Your task to perform on an android device: I want to save the phone number (112 720 1234) of my friend Amelia Miller in my Contacts app.
Image 0: 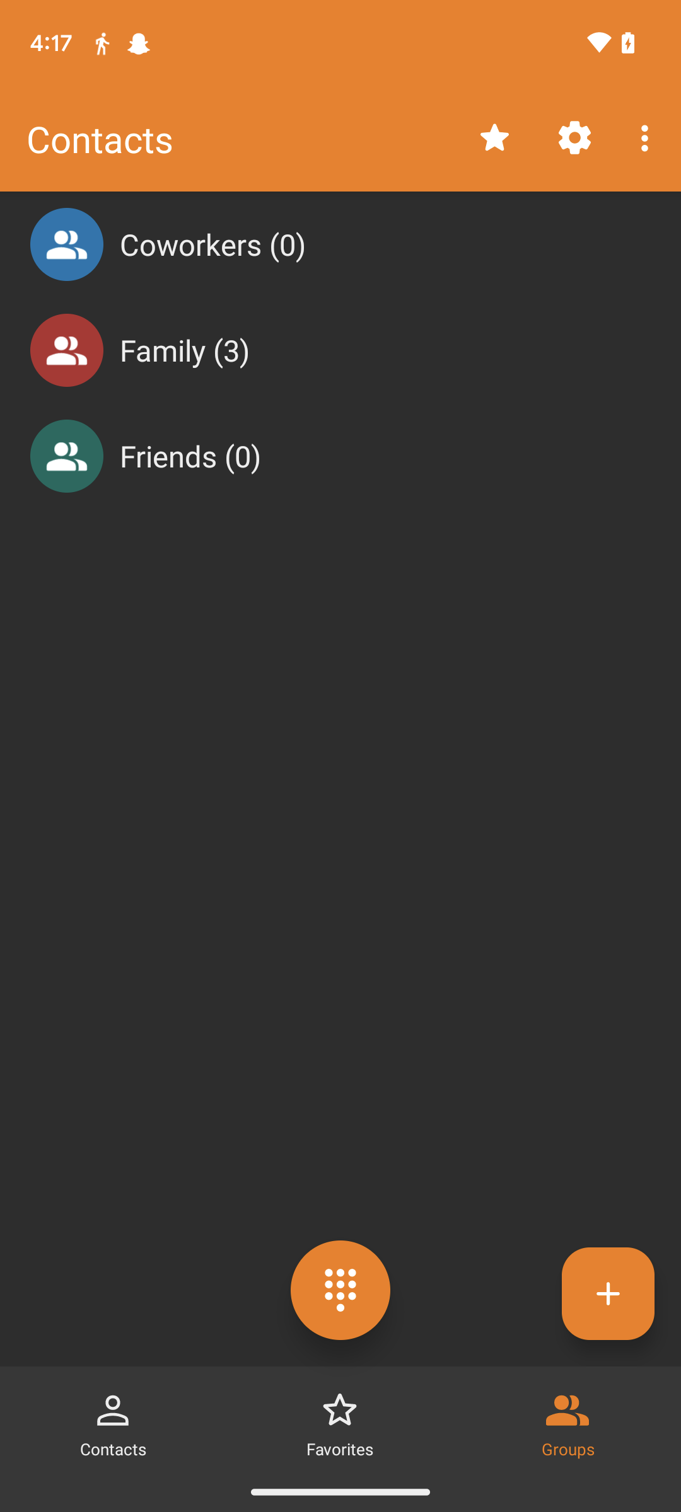
Go back to the home screen of the device.
Step 0: press back button
Image 1: 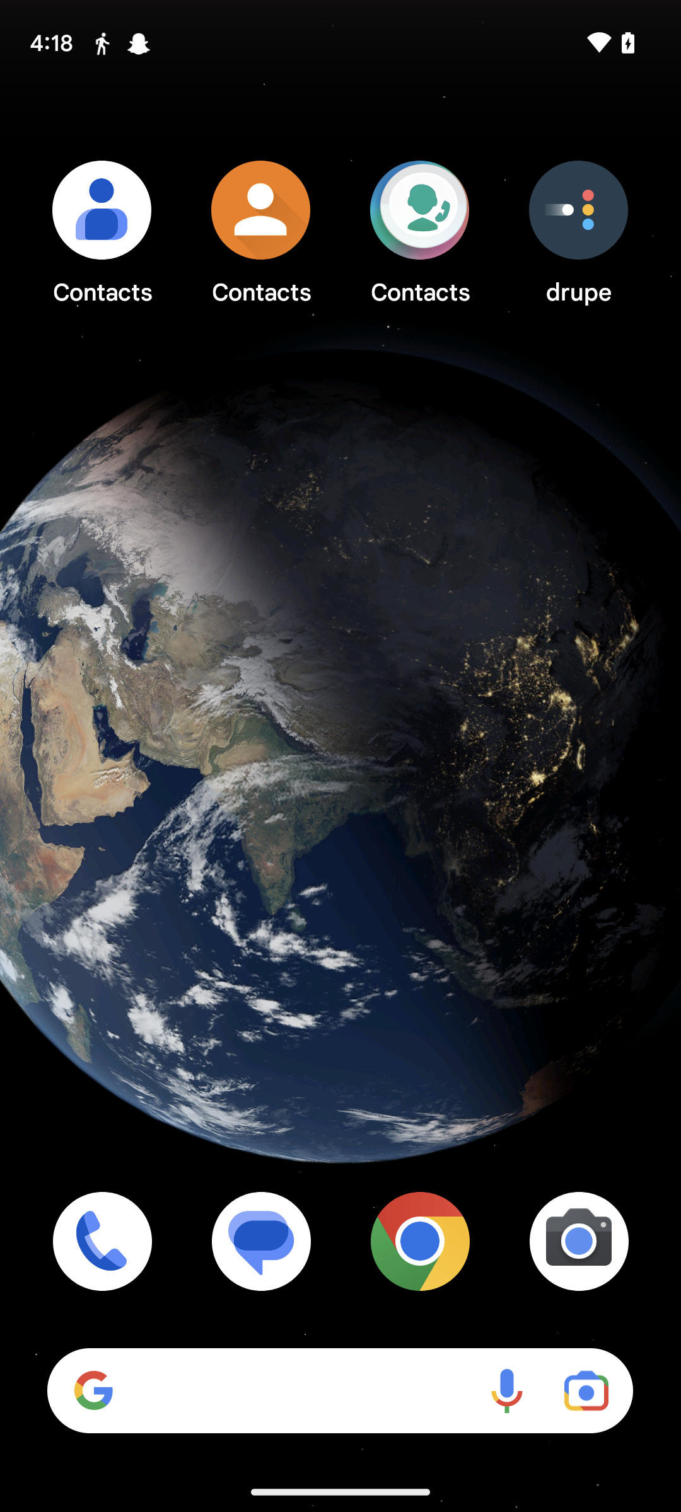
Open the 3rd app of Contacts on the screen.
Step 1: click (420, 231)
Image 2: 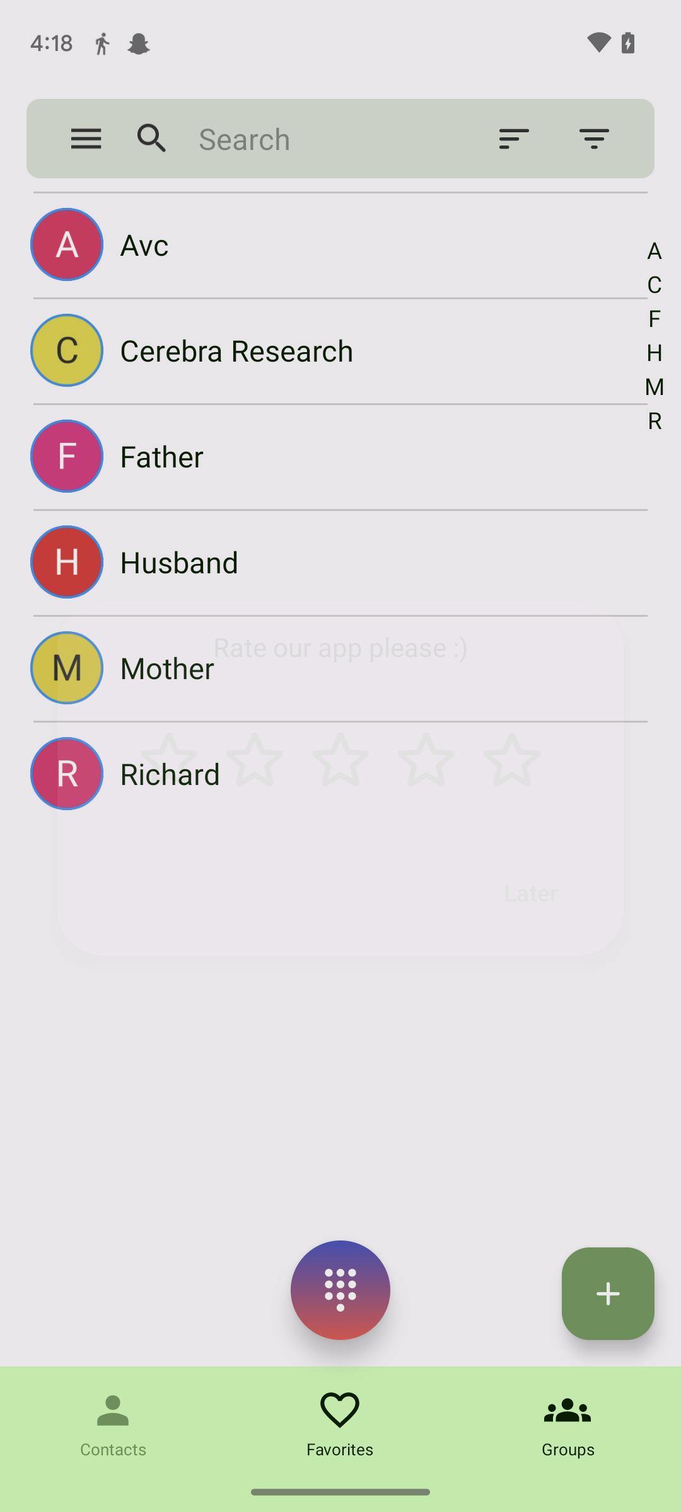
Open the 3rd app of Contacts on the screen.
Step 2: wait
Image 3: 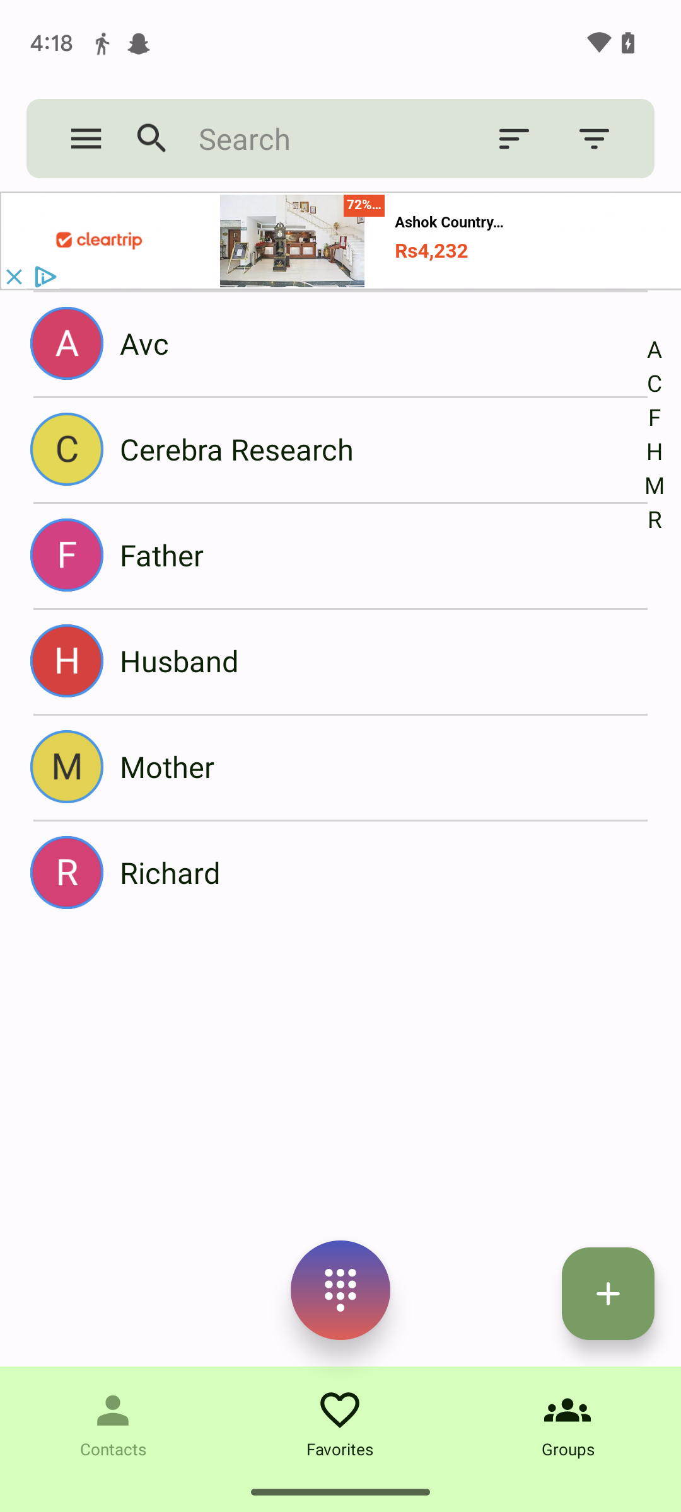
Click on the + icon at the bottom right of the screen.
Step 3: click (608, 1293)
Image 4: 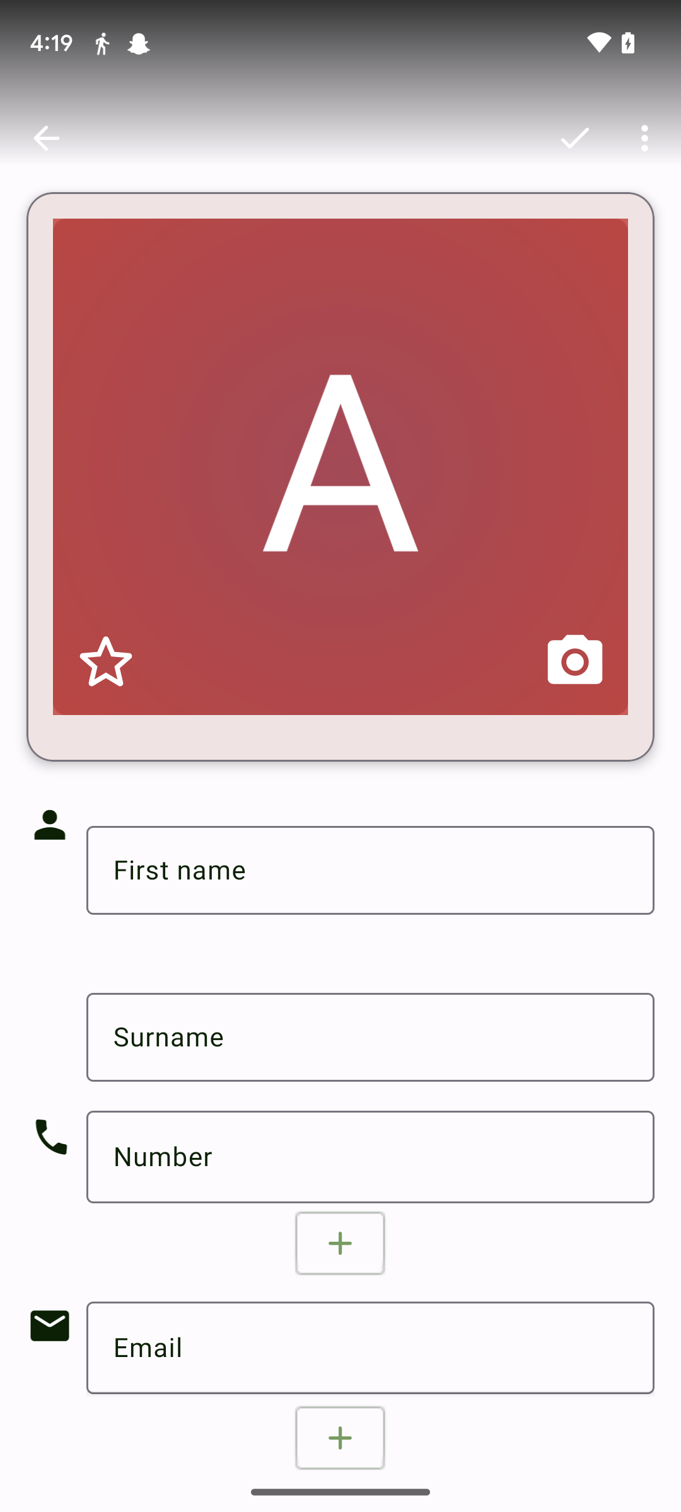
Click on the first name tab.
Step 4: click (370, 870)
Image 5: 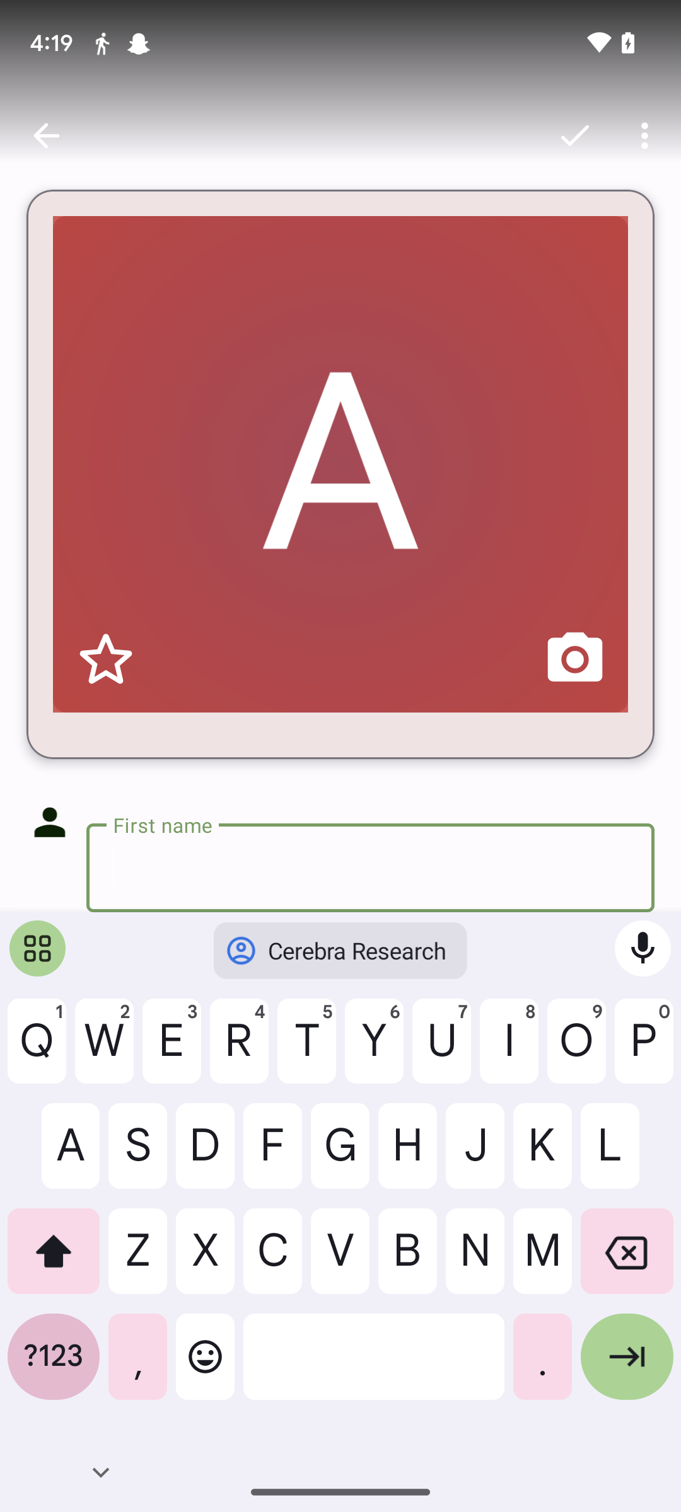
Type in Amelia.
Step 5: type "Amelia"
Image 6: 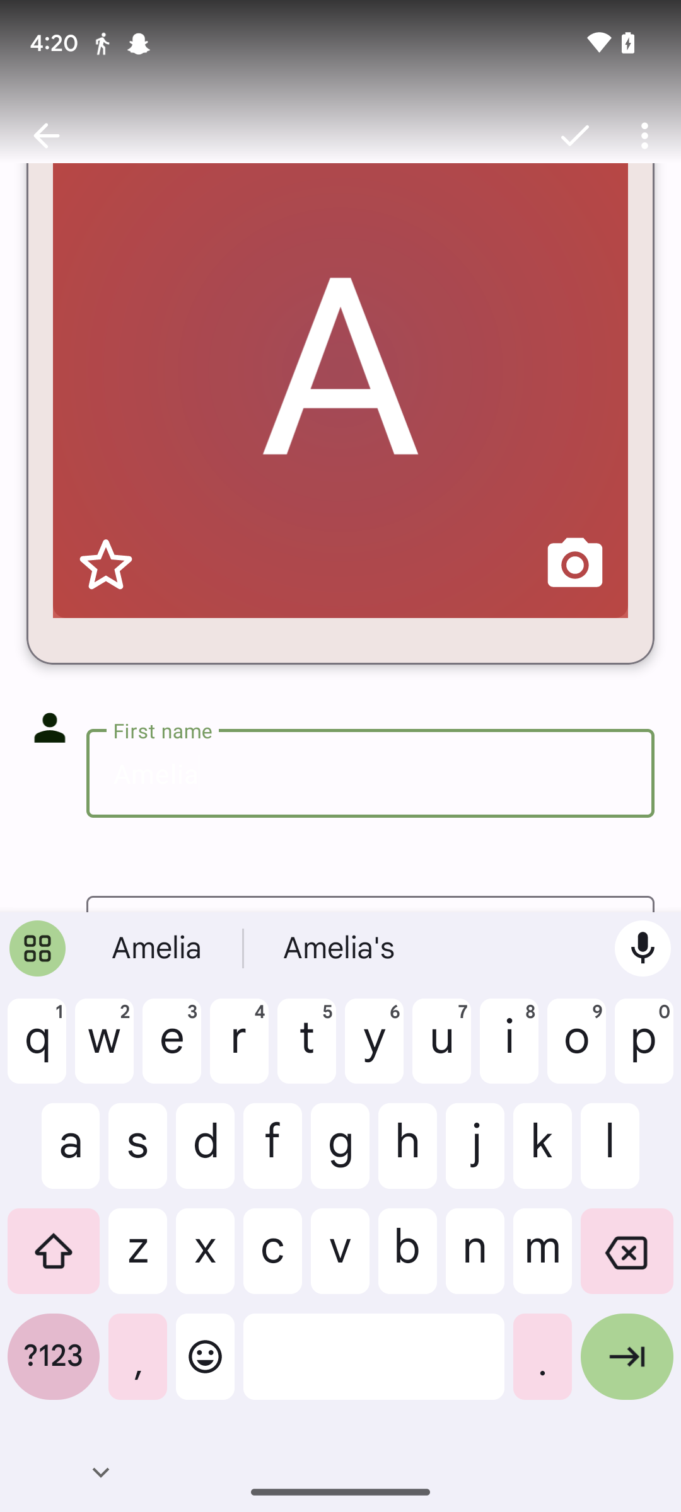
Type in Amelia.
Step 6: wait
Image 7: 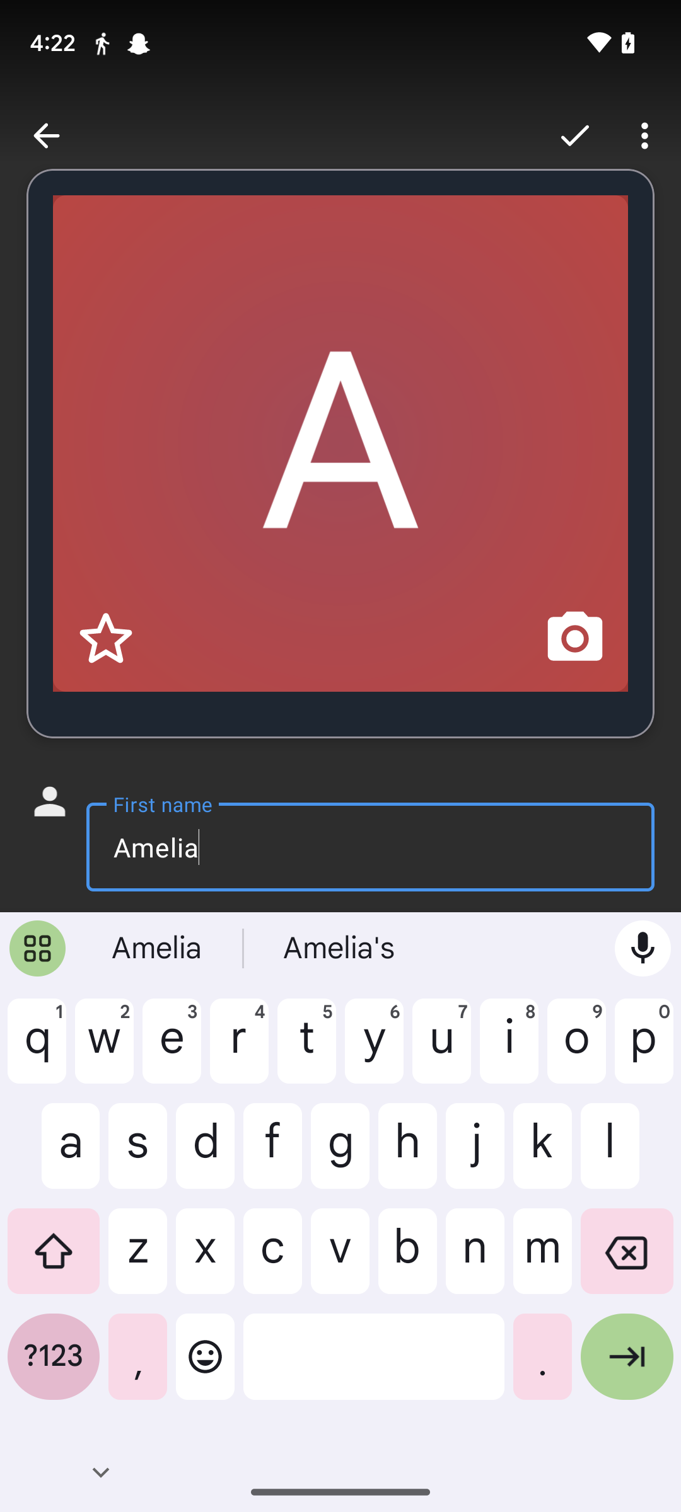
Scroll up on the screen.
Step 7: scroll down
Image 8: 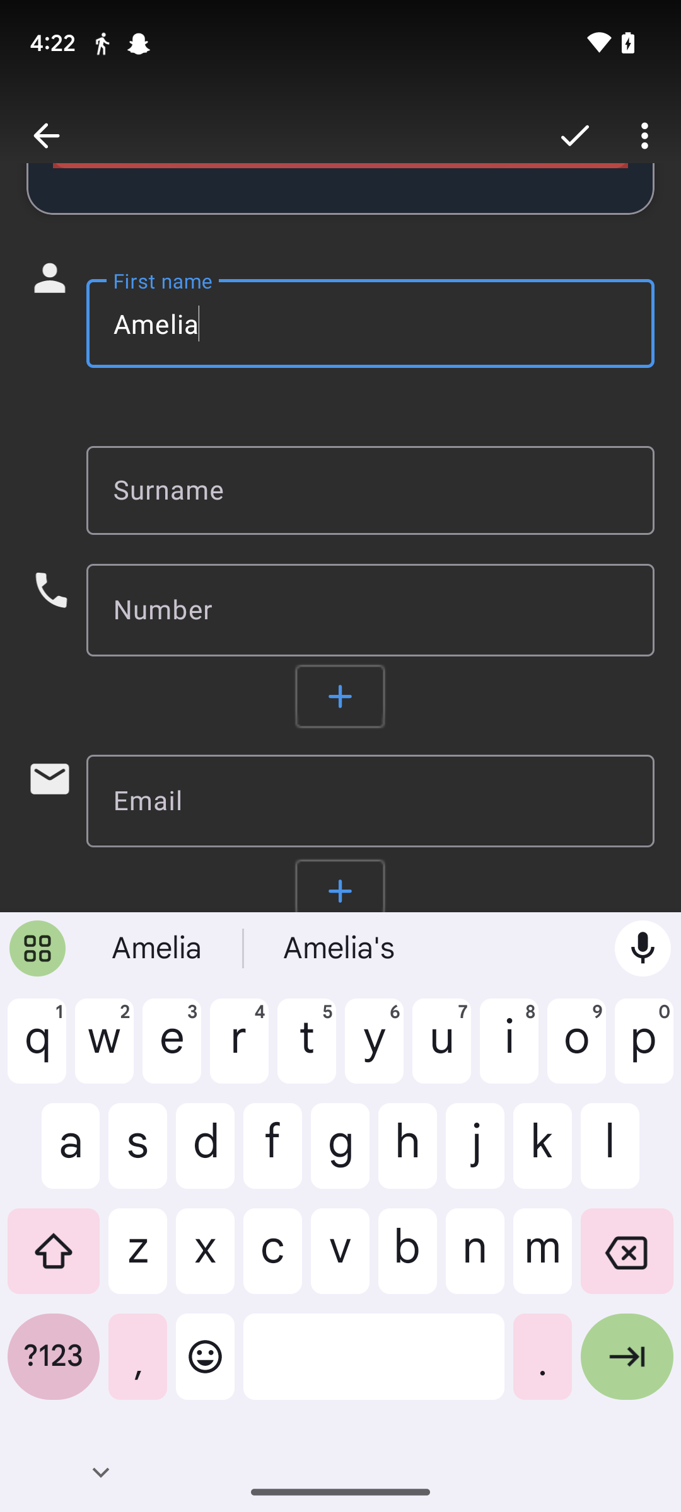
Click on the Surname tab.
Step 8: click (370, 490)
Image 9: 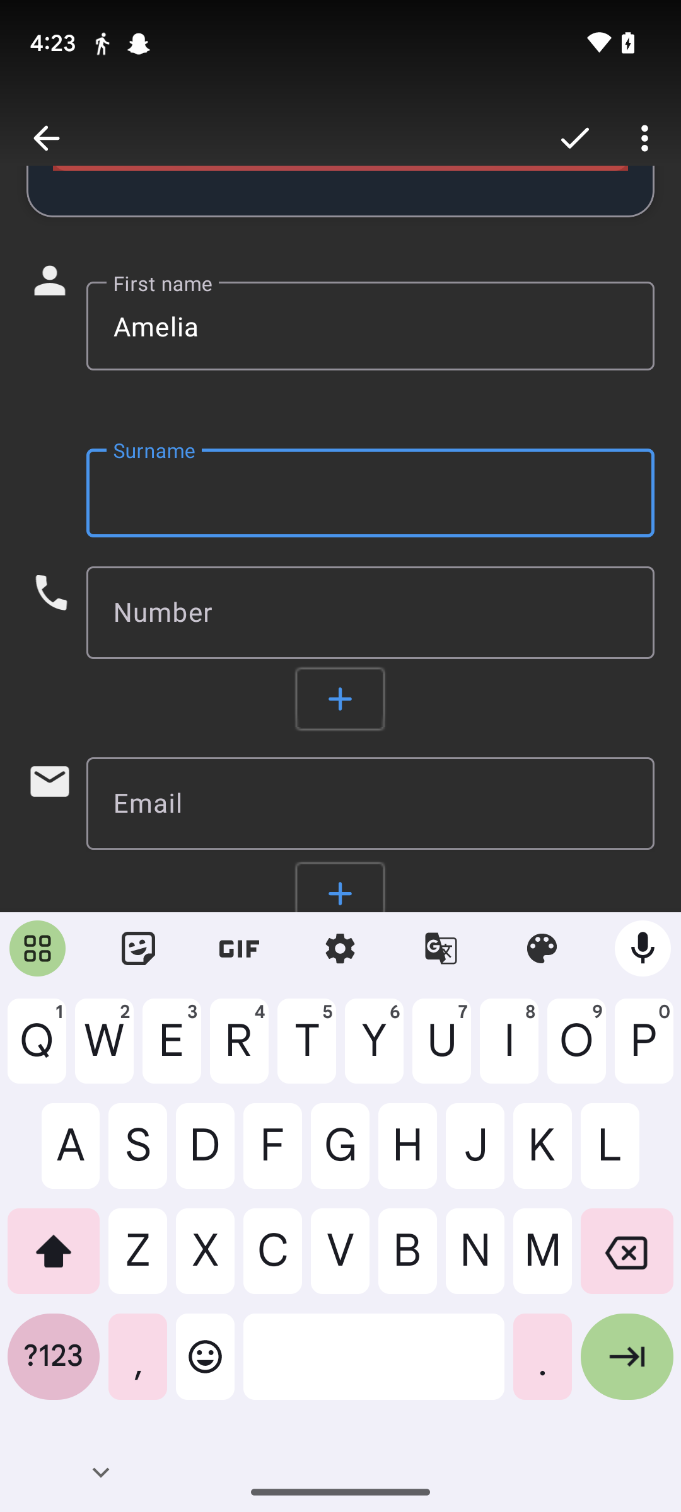
Type in Miller.
Step 9: type "Miller"
Image 12: 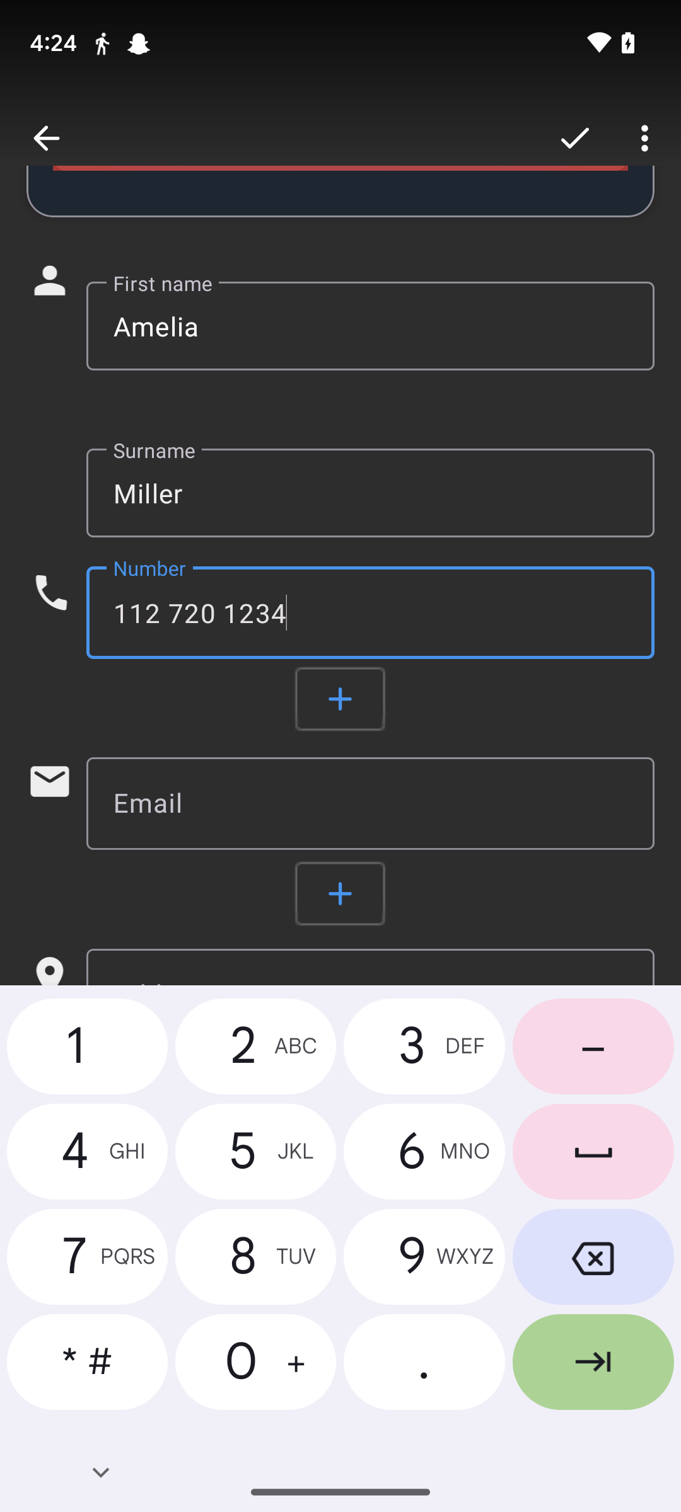
Click on the Tick icon at the top of the screen.
Step 12: click (574, 137)